Your task to perform on an android device: I want to save the phone number (112 720-1234) of my friend Amelia Miller in my Contacts app.
Image 0: 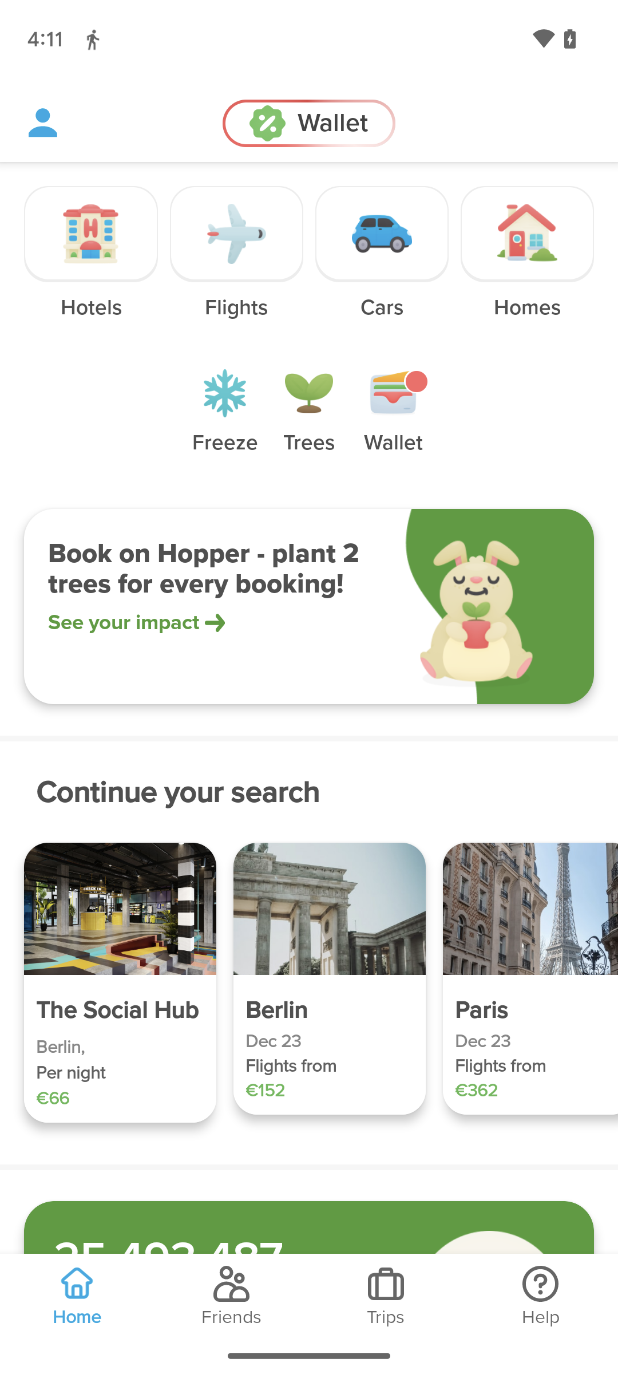
Open the Contacts app.
Step 0: open app "Contacts"
Image 1: 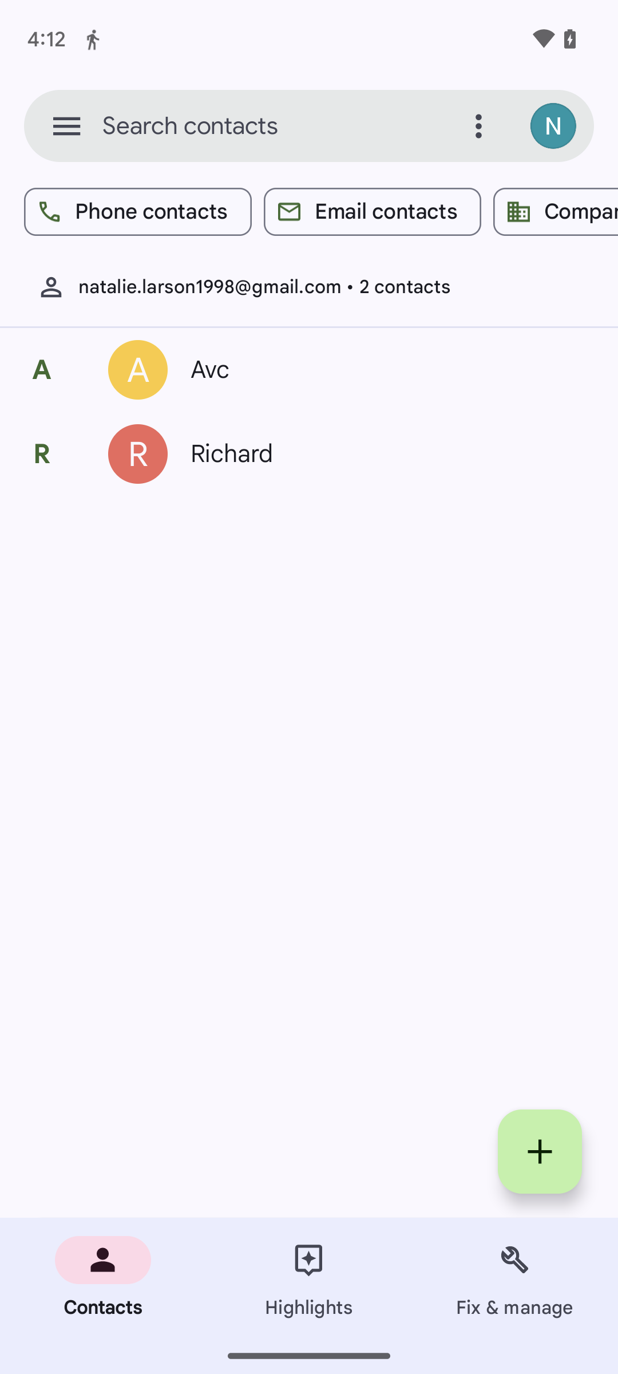
Click on the + icon at the bottom right of the screen.
Step 1: click (540, 1151)
Image 2: 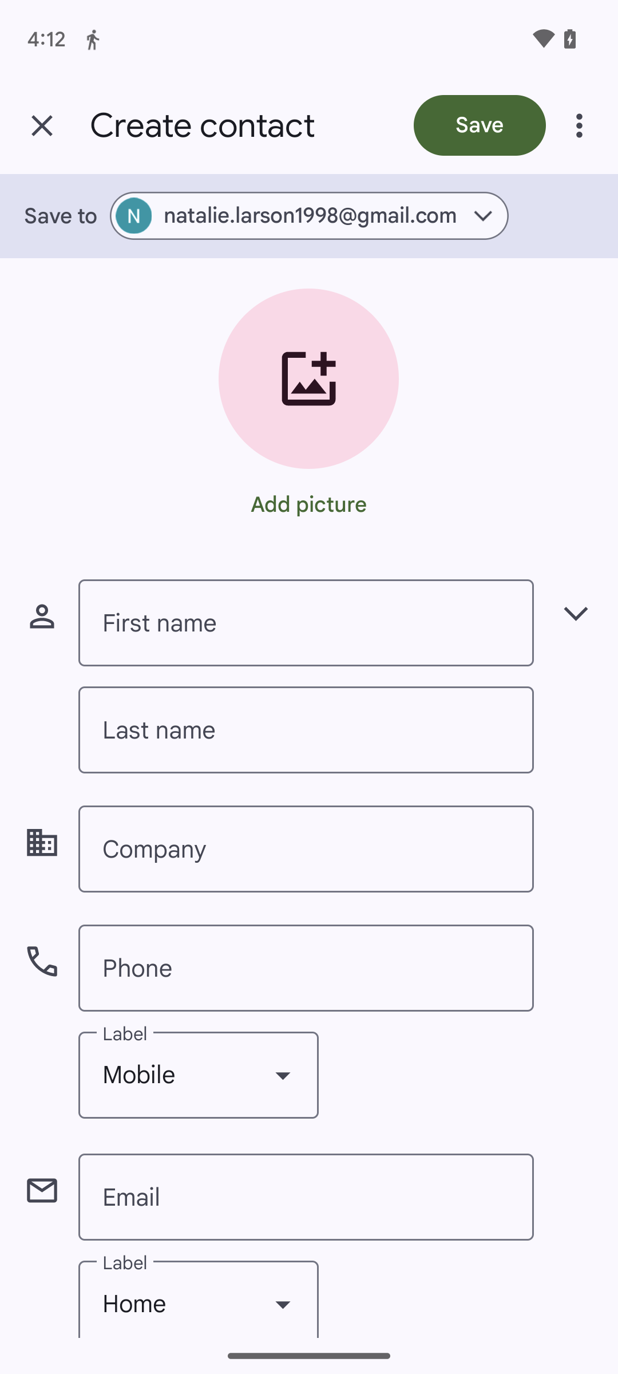
Click on the first name tab.
Step 2: click (306, 622)
Image 3: 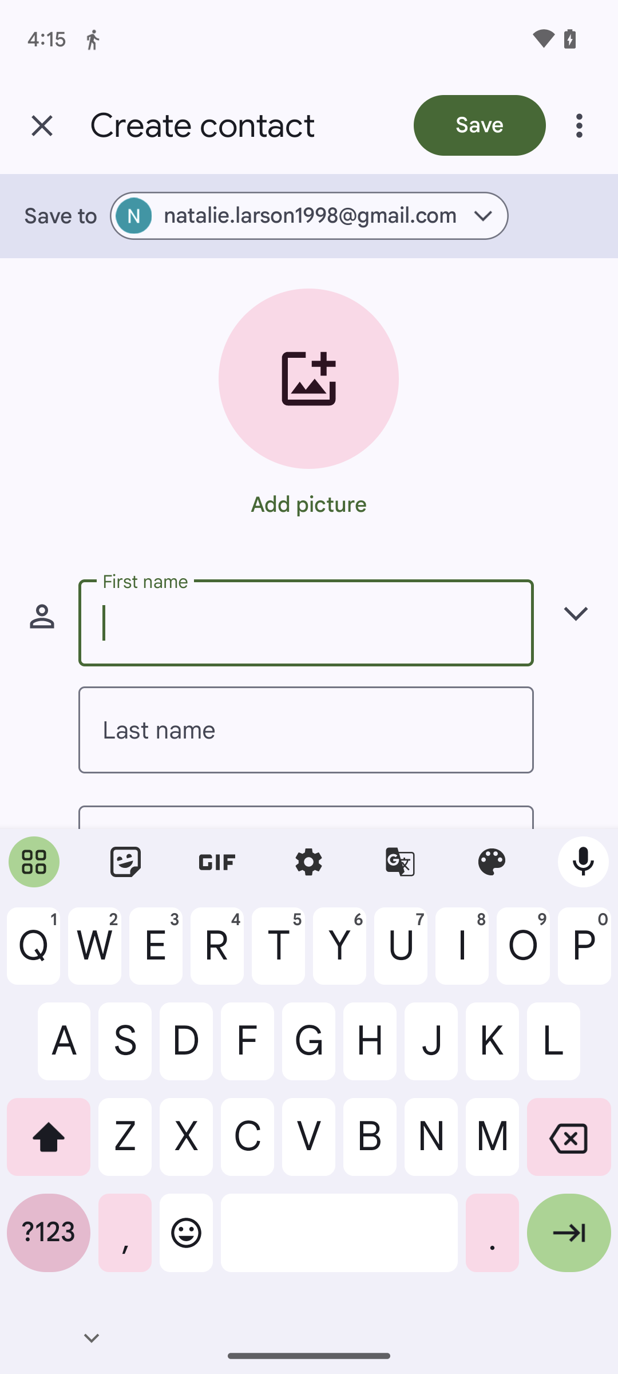
Type in Amelia.
Step 3: type "Amelia"
Image 4: 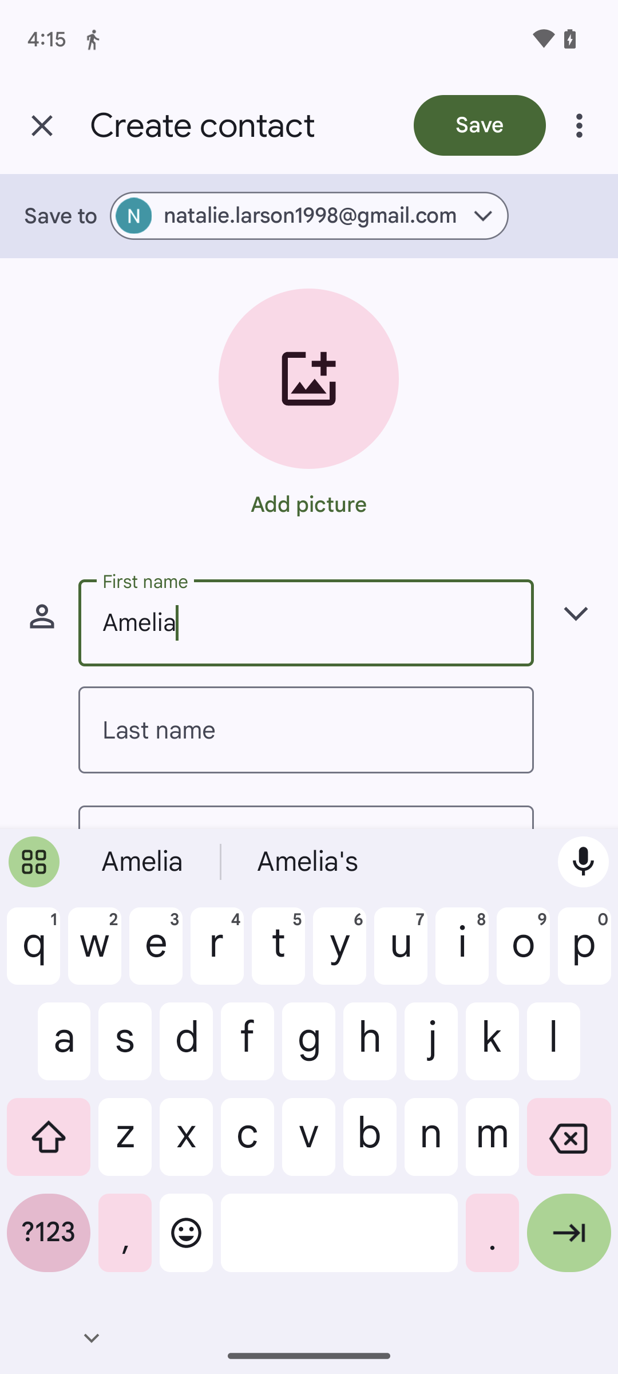
Click on the last name tab.
Step 4: click (306, 730)
Image 5: 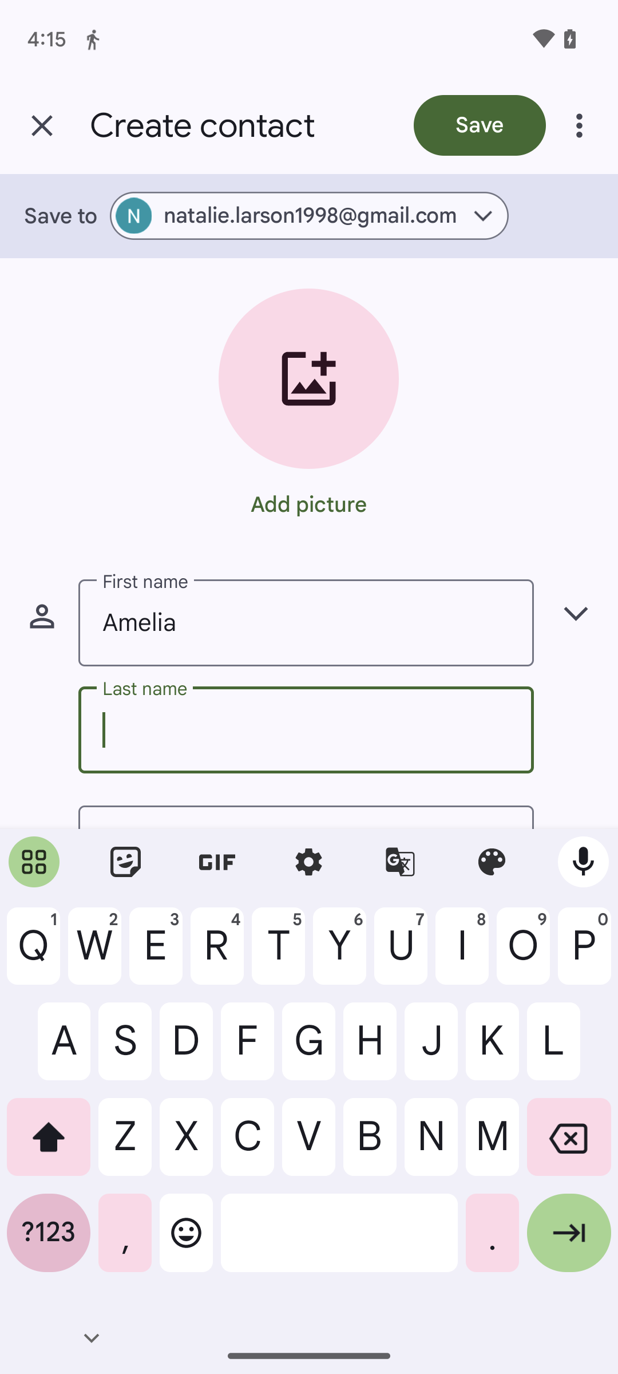
Type in Miller.
Step 5: type "Miller"
Image 6: 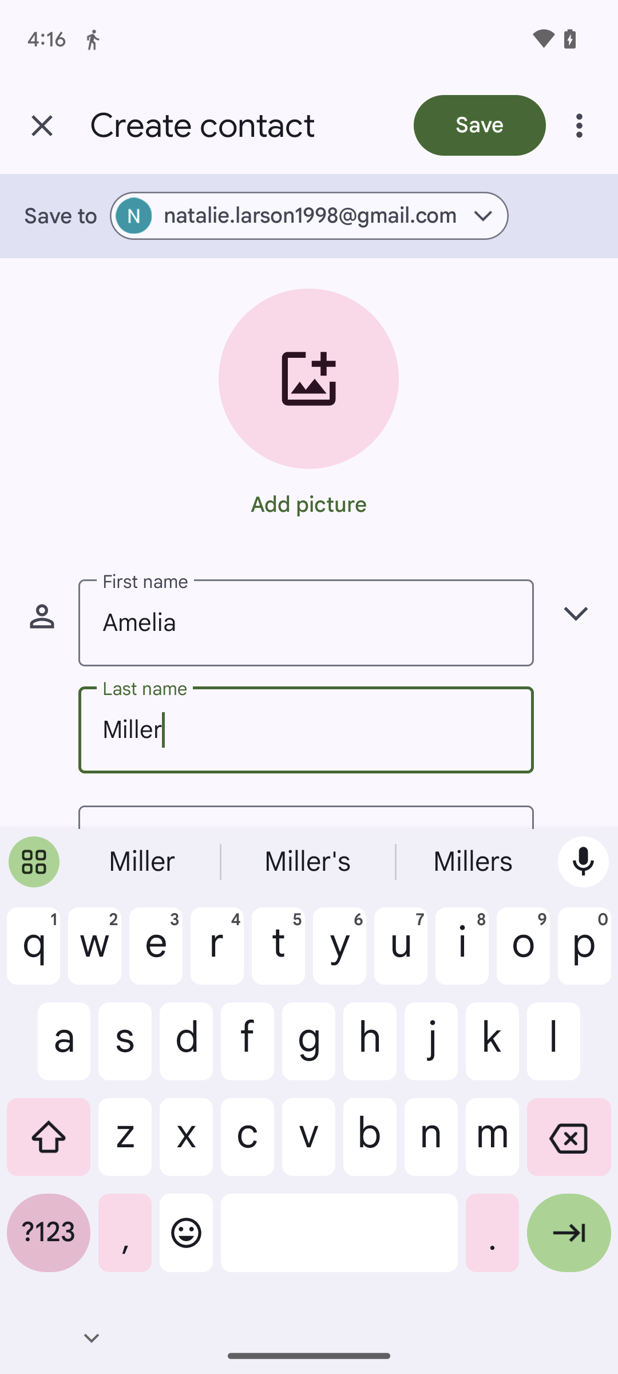
Scroll up until you find the phone tab.
Step 6: scroll down
Image 7: 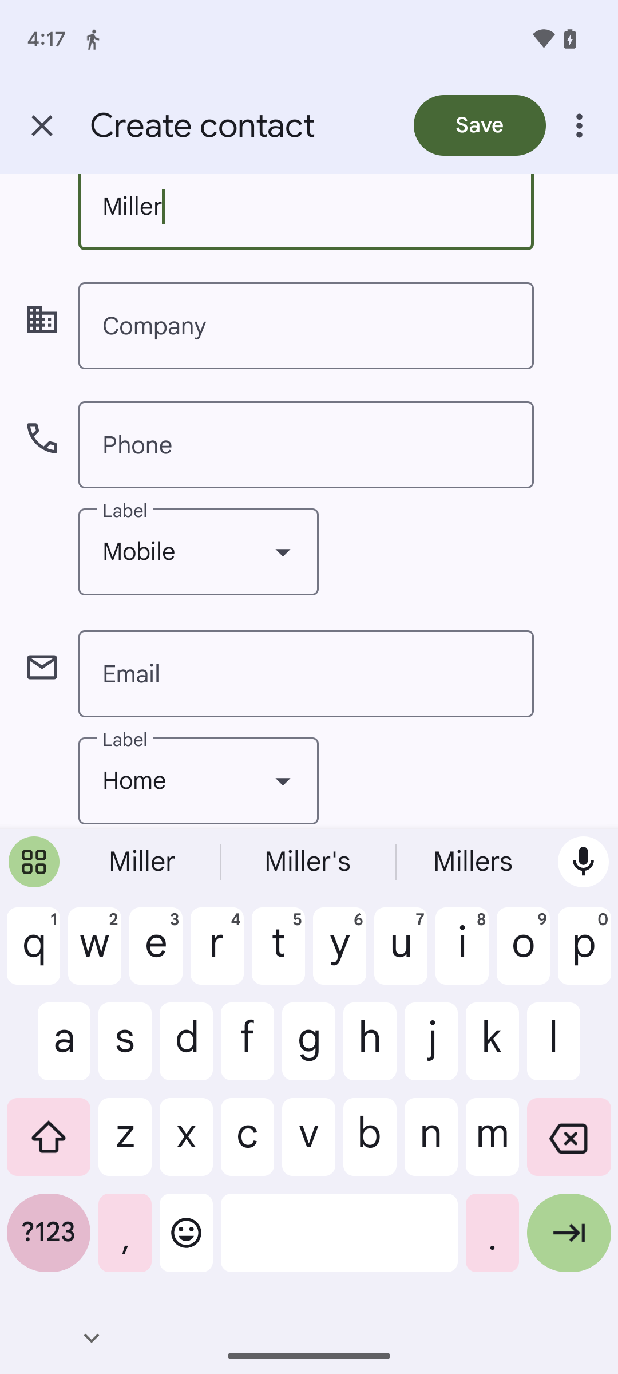
Click on the Phone tab.
Step 7: click (306, 444)
Image 8: 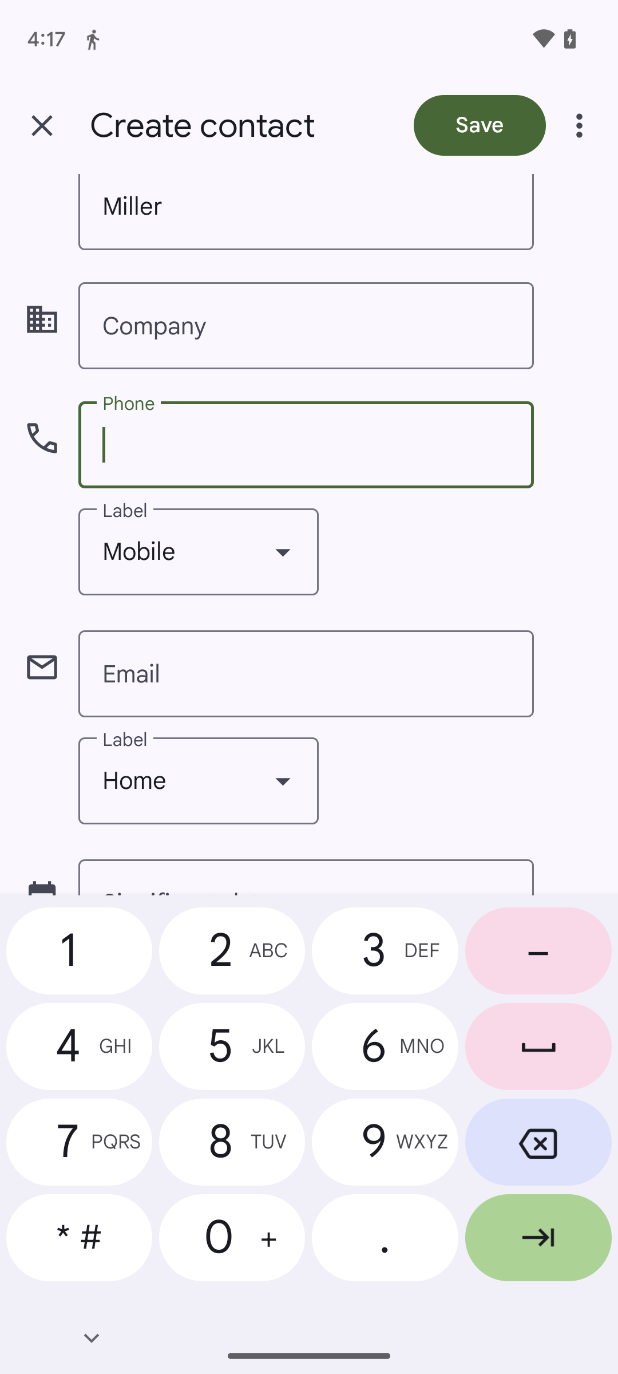
Type in the phone number 112 720 1234.
Step 8: type "112 720 1234"
Image 9: 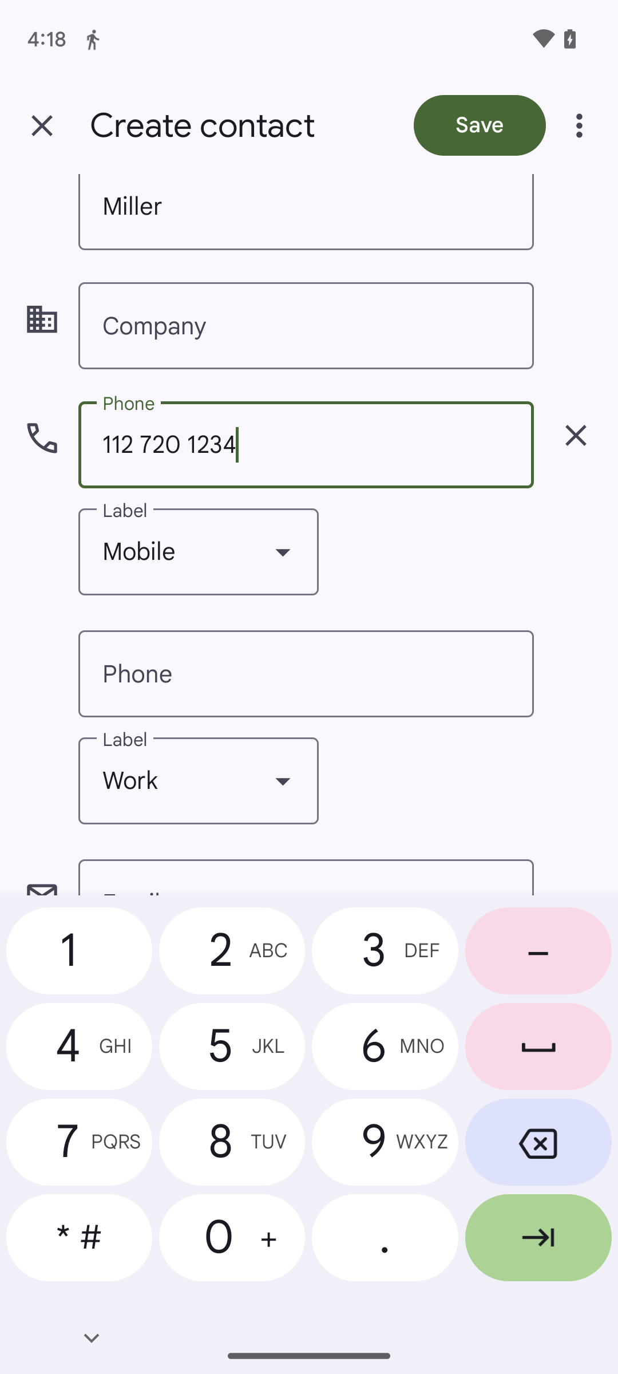
Click on the Save tab at the top of the screen.
Step 9: click (480, 125)